Your task to perform on an android device: I have to share a copy of the application in the Docs app with my manager at karin.iversen@example.com.
Image 0: 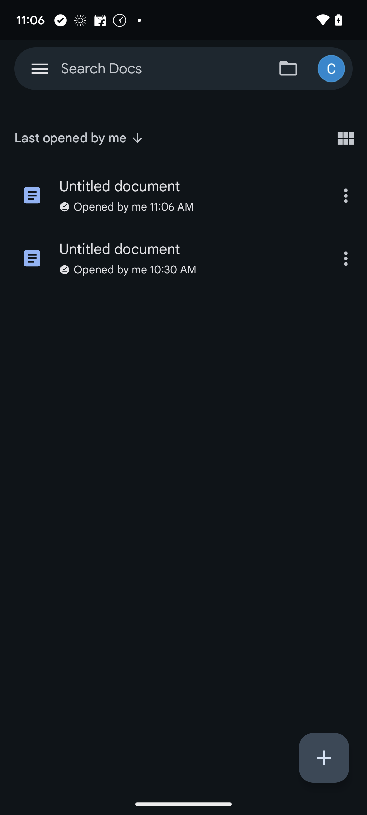
Long press on the first document.
Step 0: long press (191, 186)
Image 1: 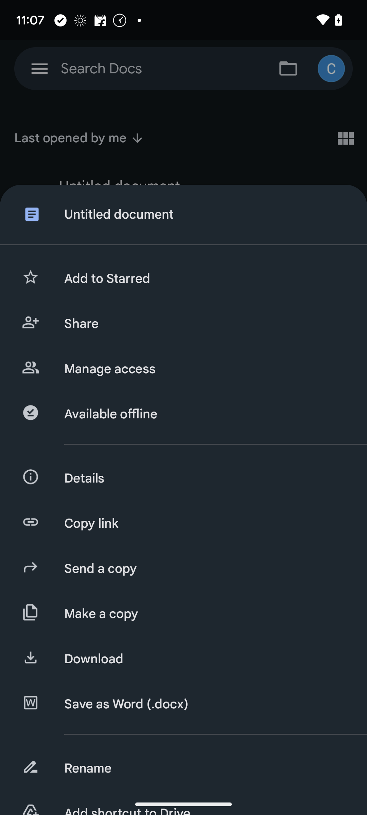
Click on the Send a copy button.
Step 1: click (205, 568)
Image 2: 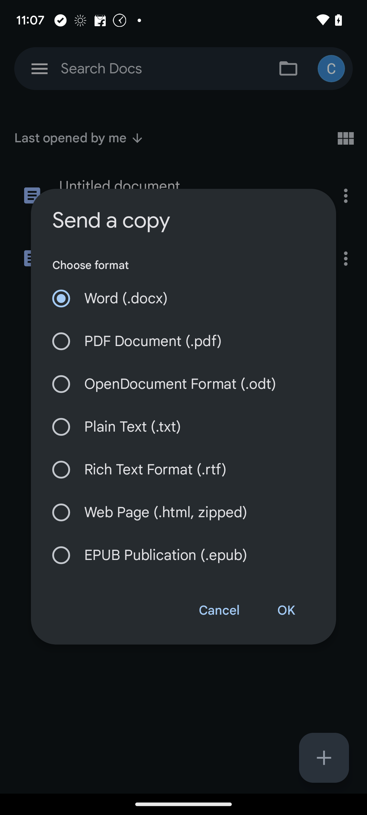
Click on the second option.
Step 2: click (183, 341)
Image 3: 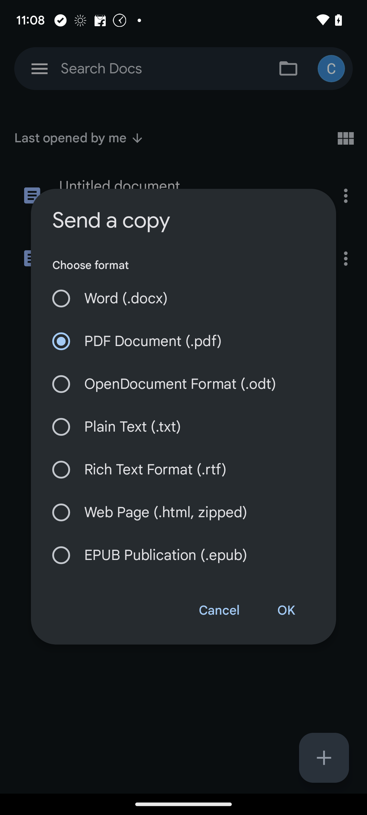
Click OK.
Step 3: click (286, 611)
Image 5: 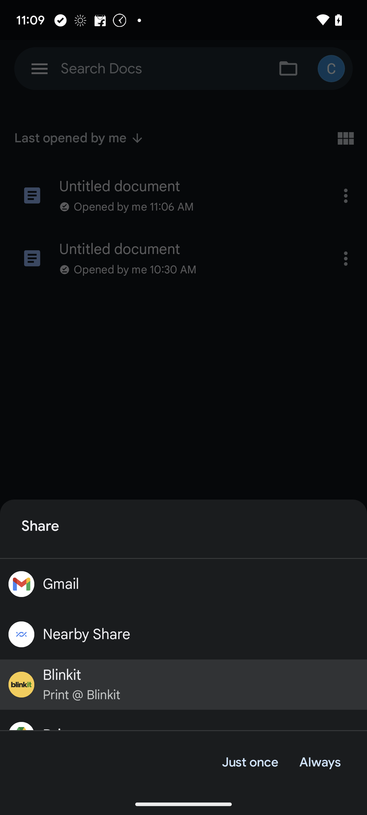
Click on the Gmail button.
Step 5: wait
Image 6: 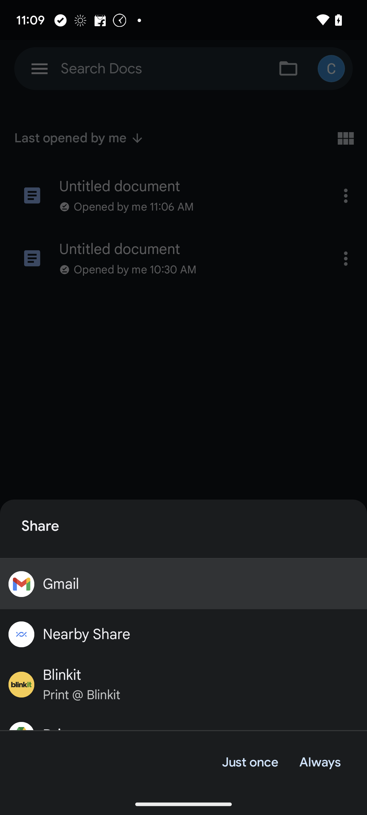
Click on Just once button.
Step 6: click (249, 762)
Image 7: 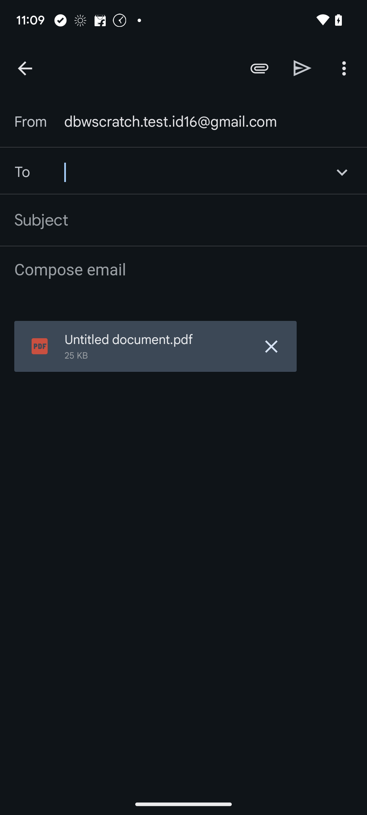
Enter the email id that is karin.iversen@example.com.
Step 7: type "karin.iversen@example.com"
Image 8: 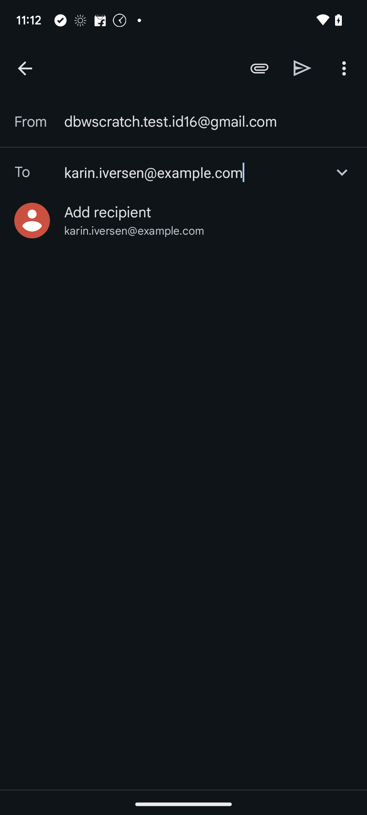
Click on the first option.
Step 8: click (208, 220)
Image 9: 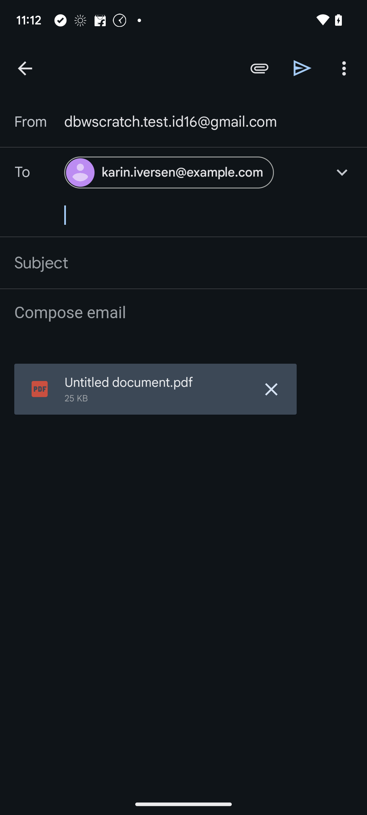
Click on the arrow forward button.
Step 9: click (302, 68)